Your task to perform on an android device: I want to test whether the survey form that I have created is working properly or not, so preview the "Employment Fair Survey" form for me and test it by filling out the email ID,amelia.miller2709@gmail.com, and answering yes to the question"Did you like the event?"
Image 0: 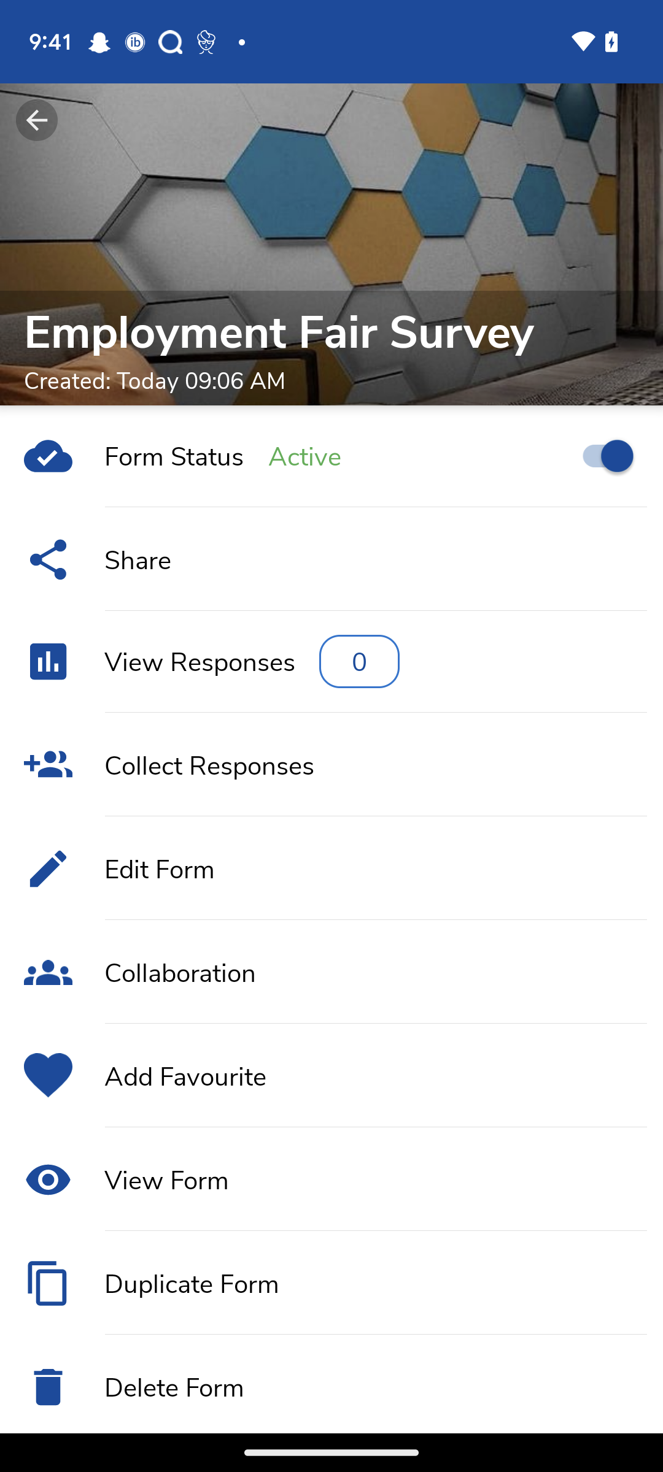
Click on the View Form button.
Step 0: click (166, 1179)
Image 1: 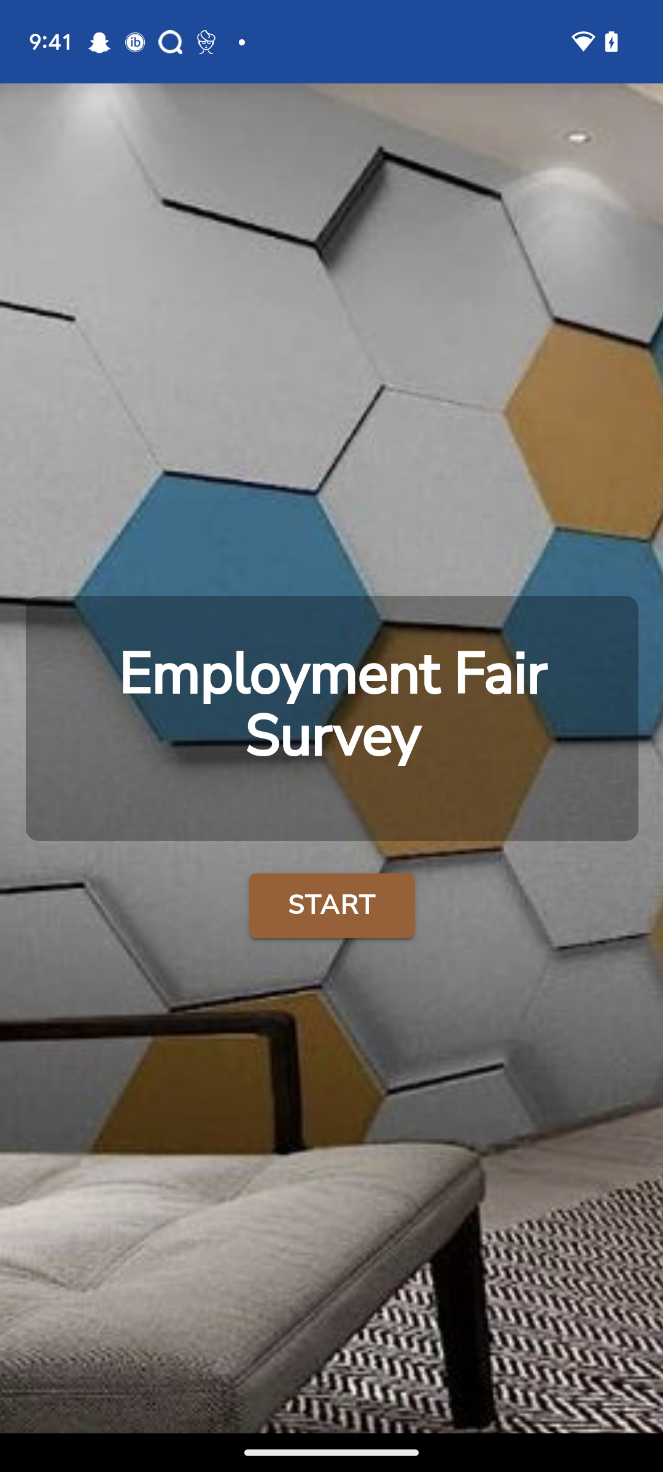
Click on the Start button.
Step 1: click (331, 905)
Image 3: 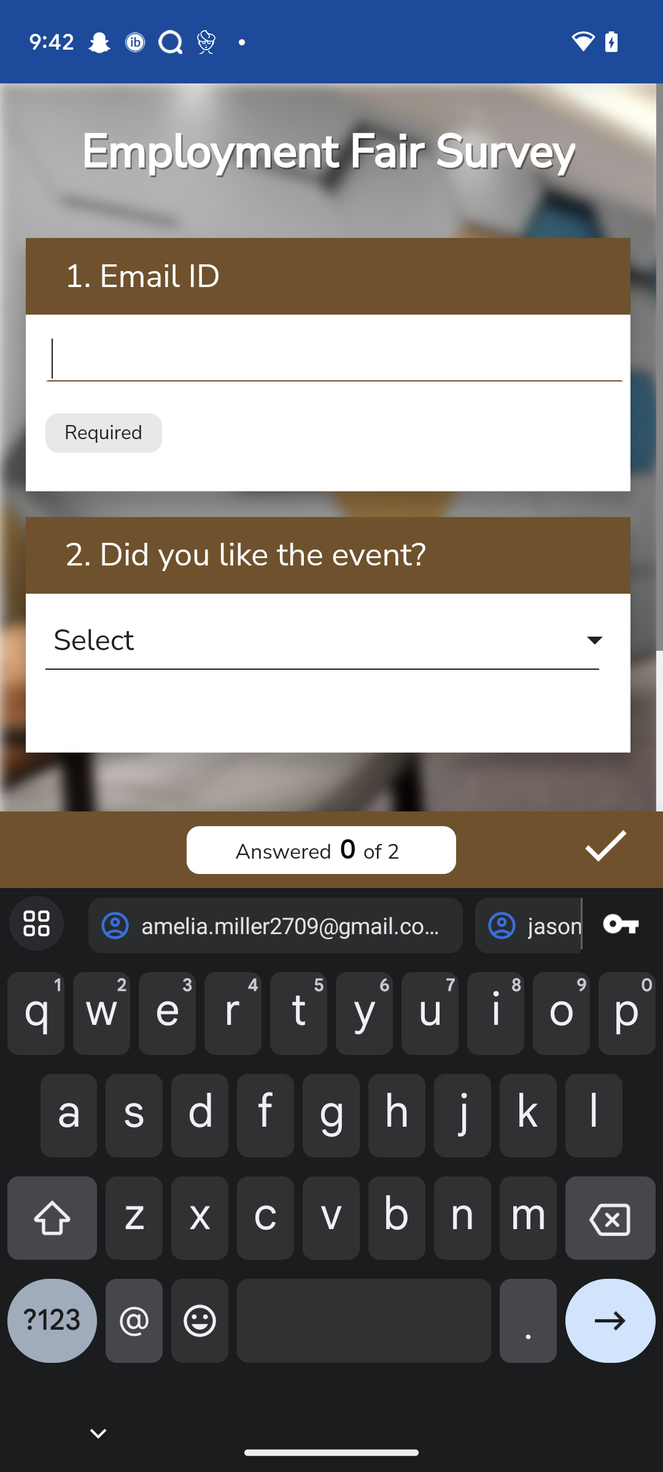
Type my Id-amelia.miller2709@gmail.com in the Email ID input box.
Step 3: type "amelia.miller2709@gmail.com"
Image 4: 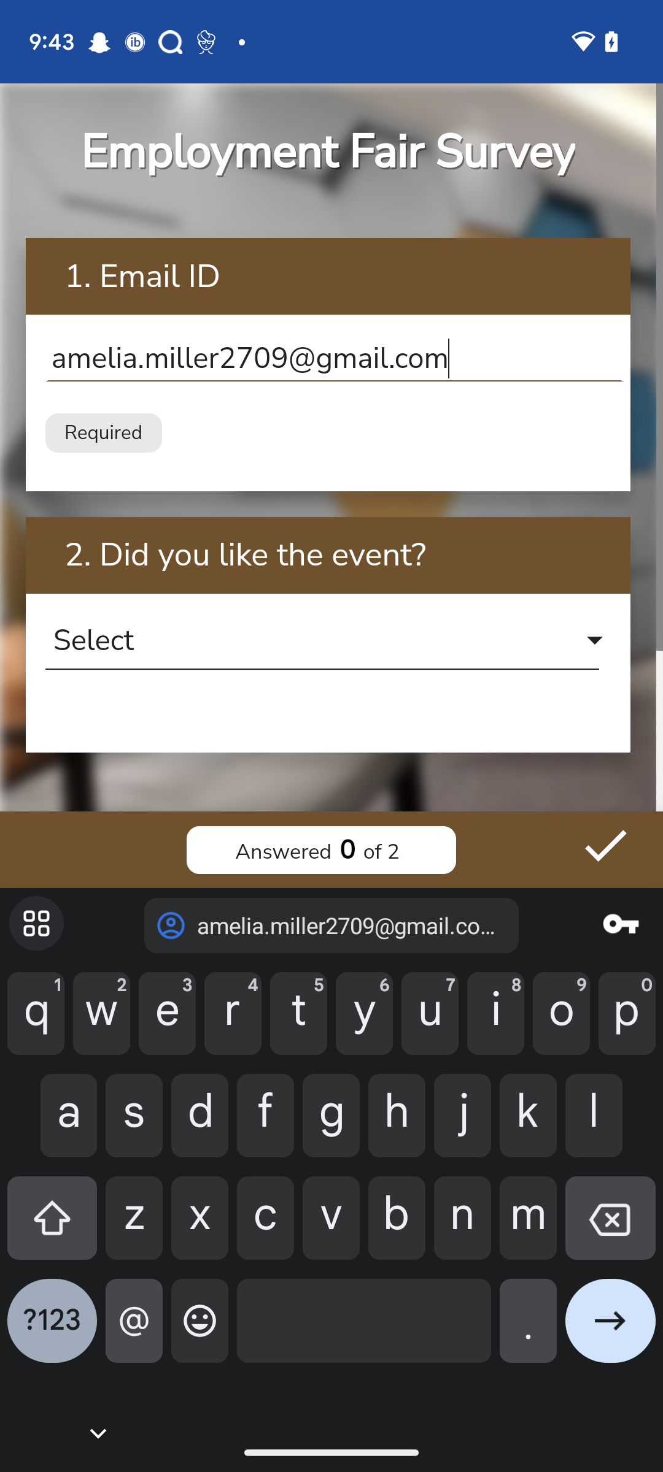
Click on the Select button.
Step 4: click (320, 641)
Image 5: 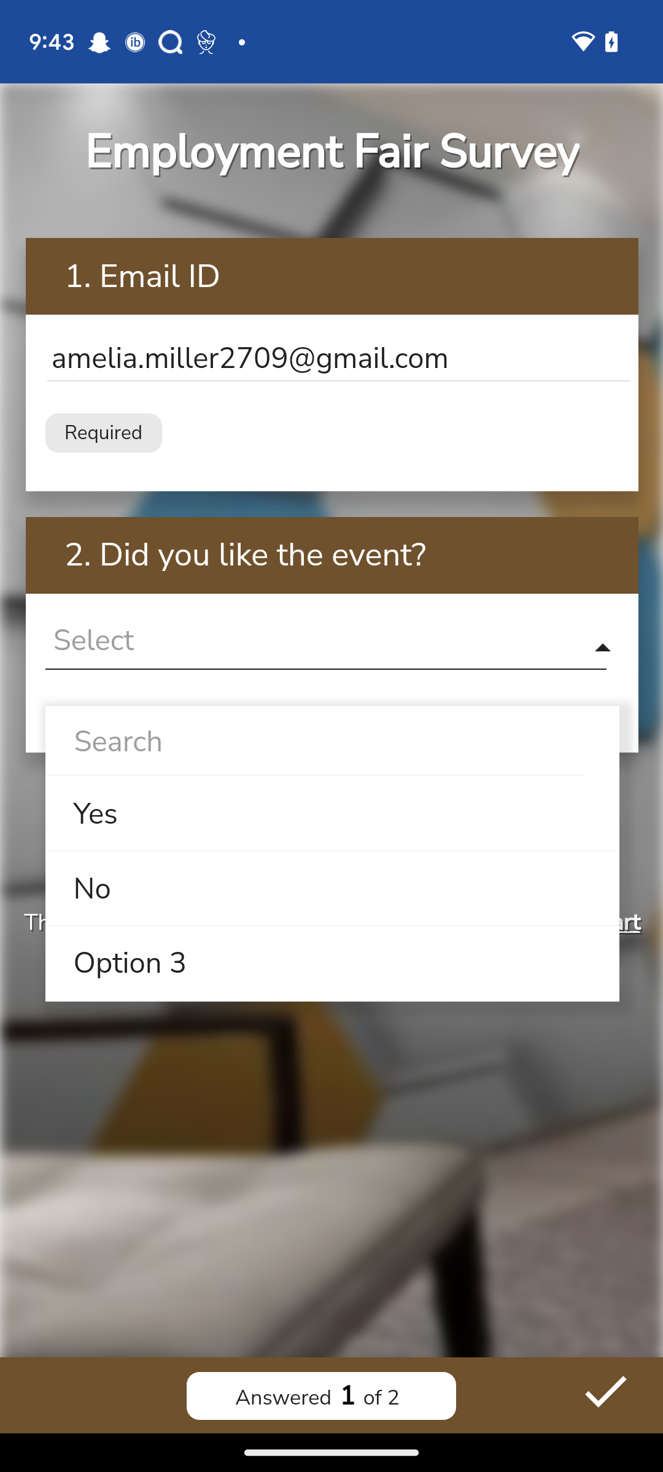
Select the Option Yes.
Step 5: click (331, 813)
Image 6: 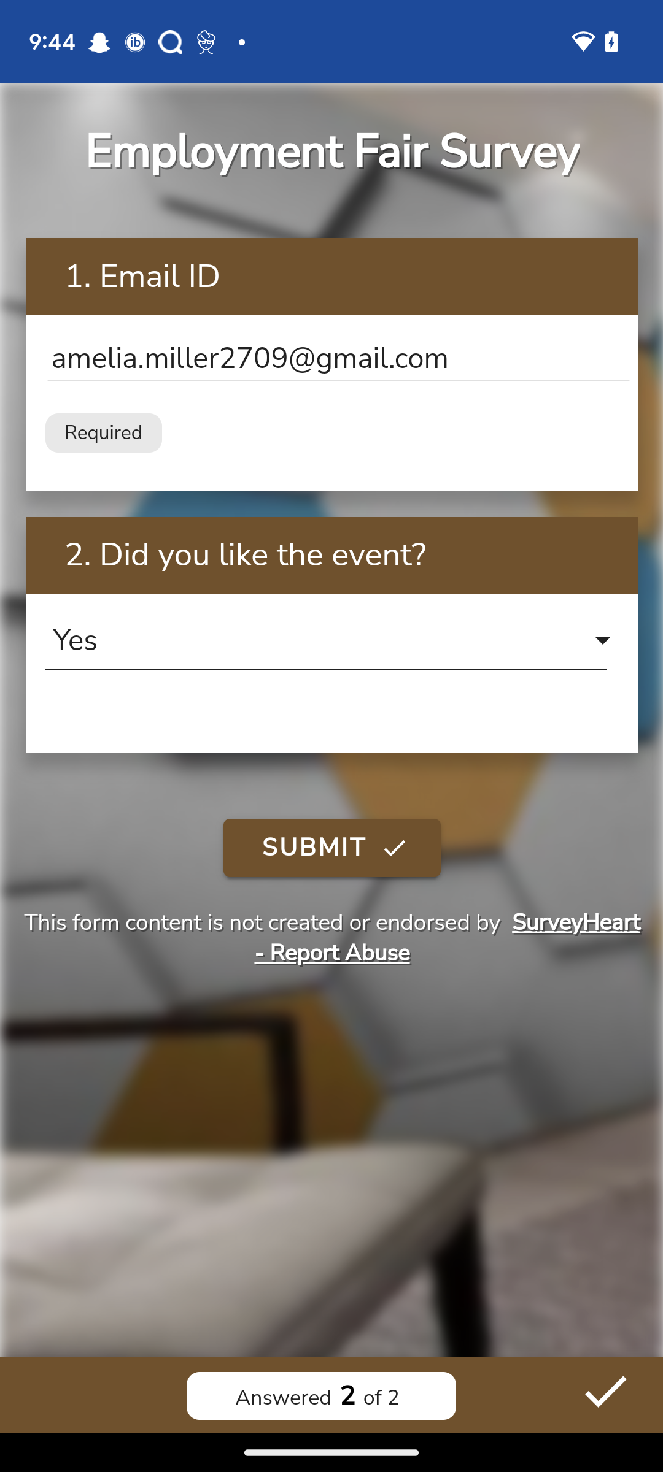
Click on the Submit button.
Step 6: click (331, 847)